Your task to perform on an android device: I would like to save the presentation.
Image 0: 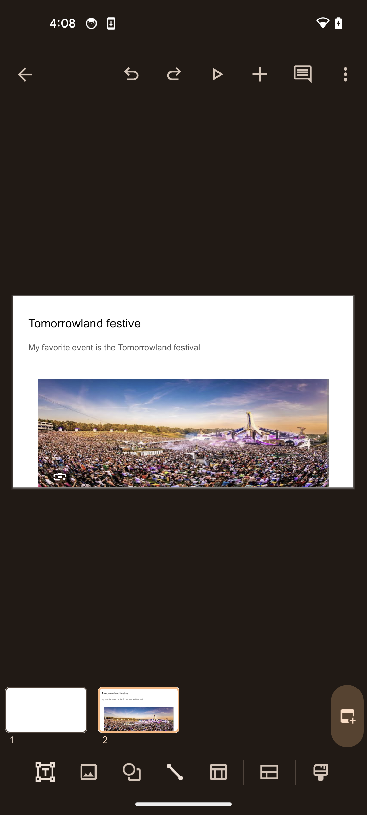
Tap on the three dots menu icon
Step 0: click (345, 74)
Image 1: 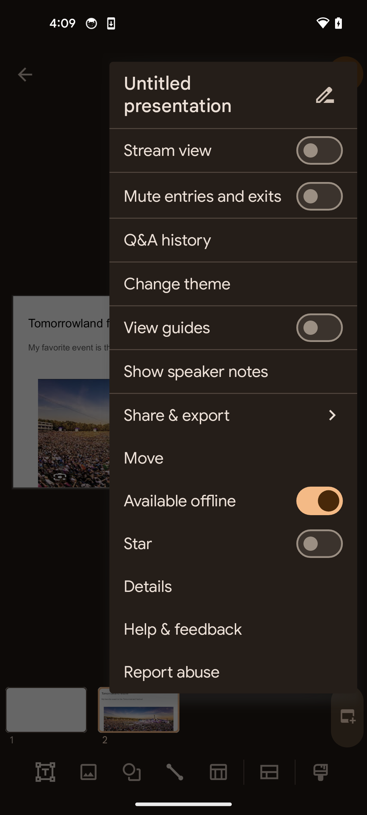
Click on the share and export option
Step 1: click (215, 415)
Image 2: 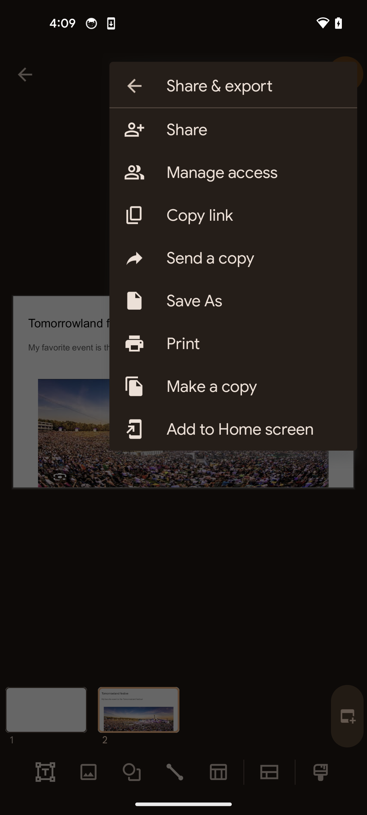
Tap on the save as option
Step 2: click (255, 301)
Image 3: 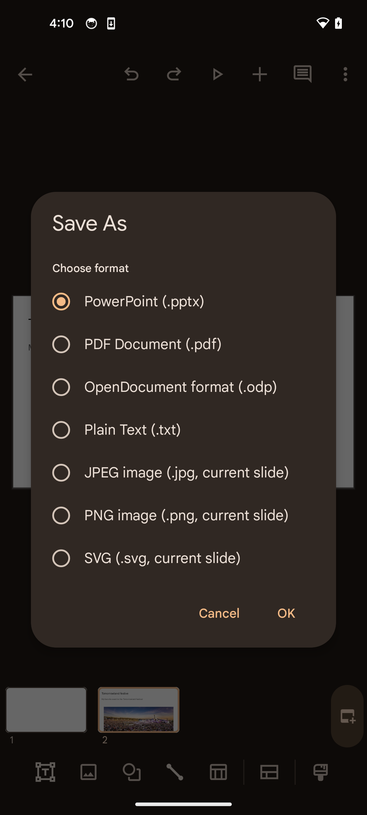
Tap on the ok button
Step 3: click (286, 613)
Image 4: 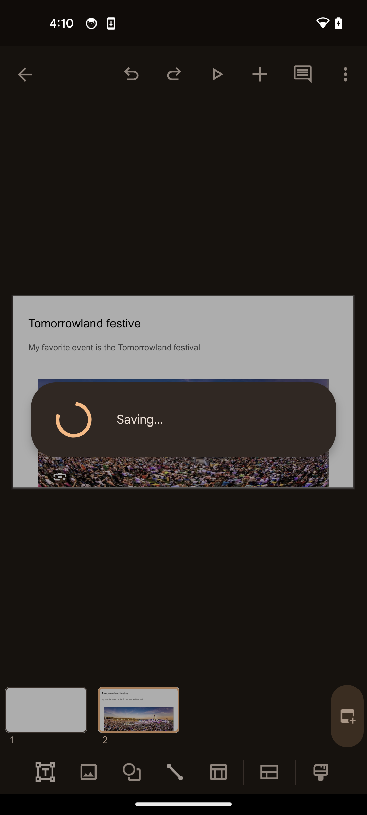
Tap on the ok button
Step 4: wait